Your task to perform on an android device: I previously used shoes from the U.S. Polo ASSN., but now I wish to search for TOMMY HILFIGER brand shoes on the NNNOW app.
Image 0: 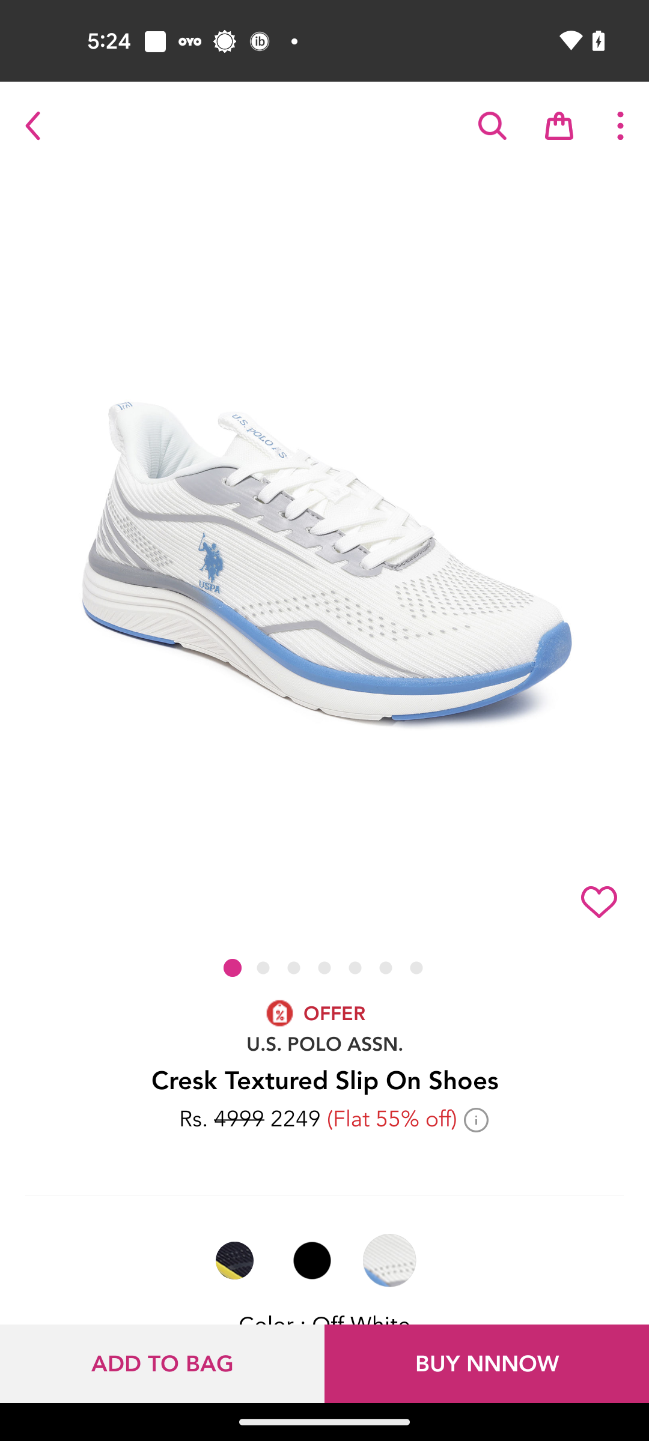
Go back to the previous page
Step 0: press back button
Image 1: 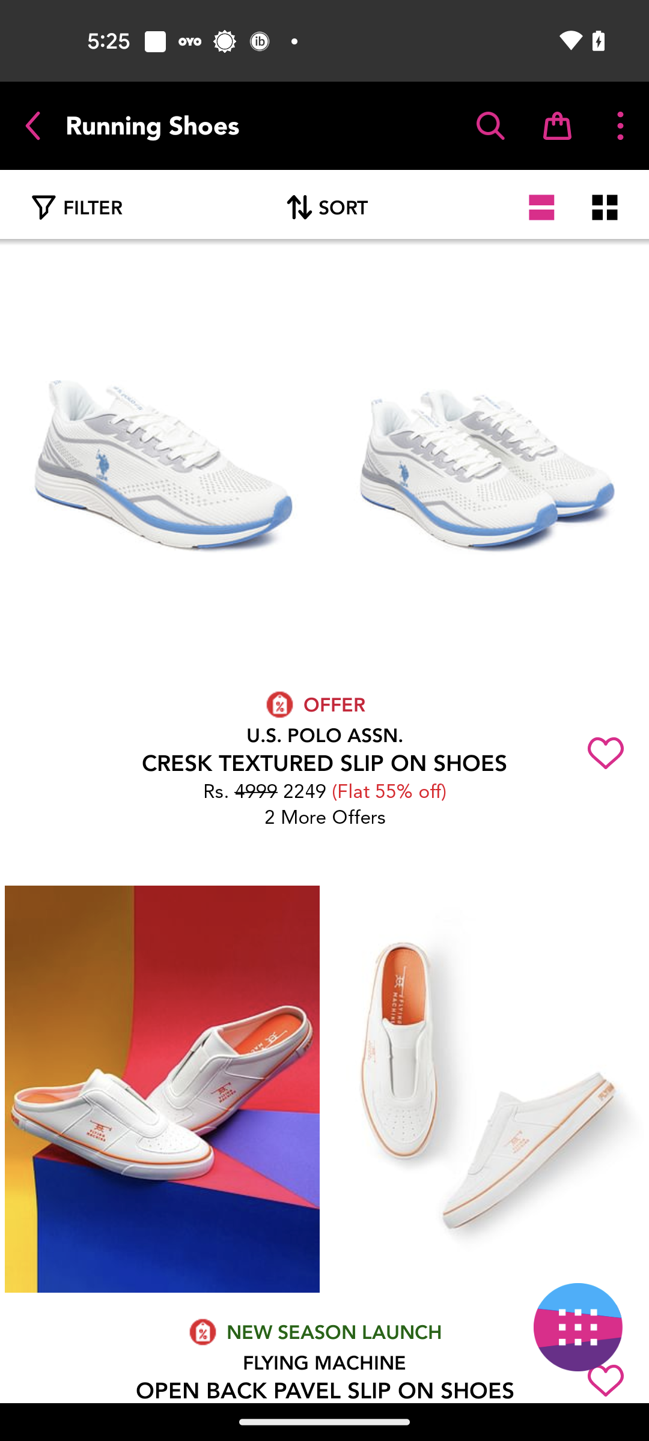
Click on the Filter icon
Step 1: click (74, 208)
Image 2: 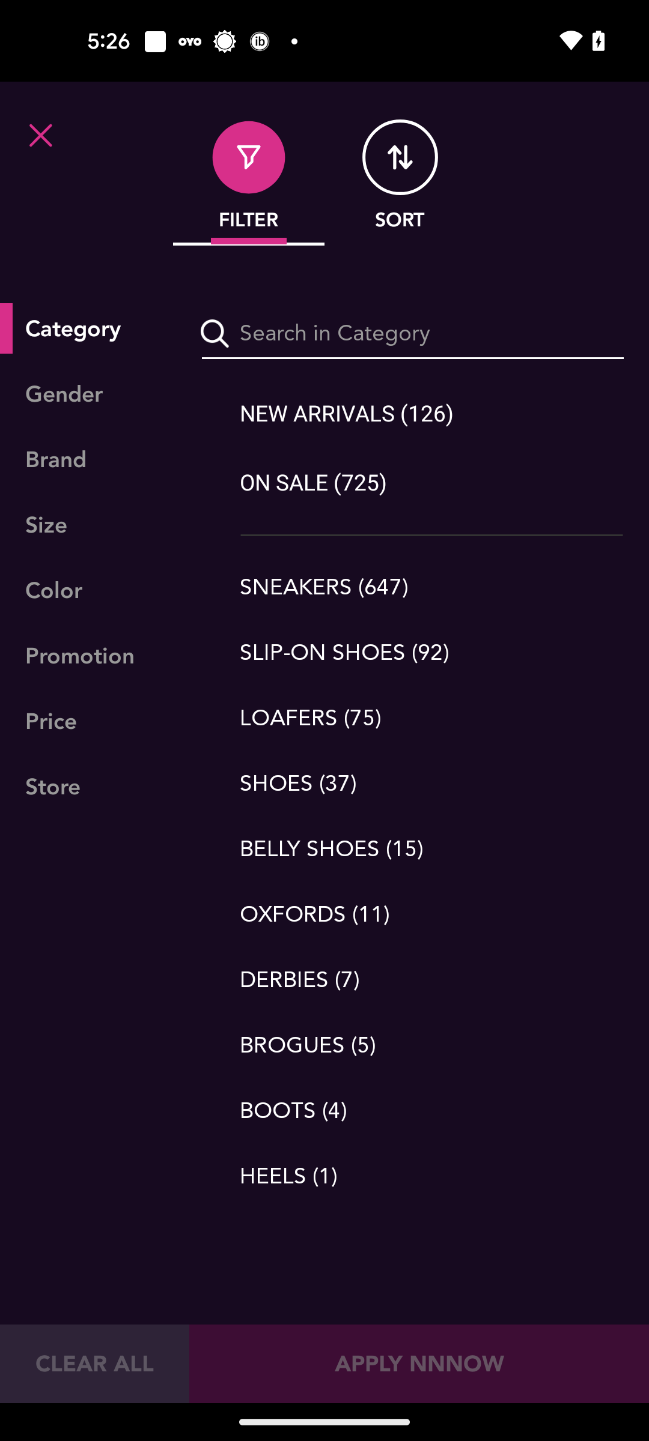
Go to the Brand filter
Step 2: click (88, 459)
Image 3: 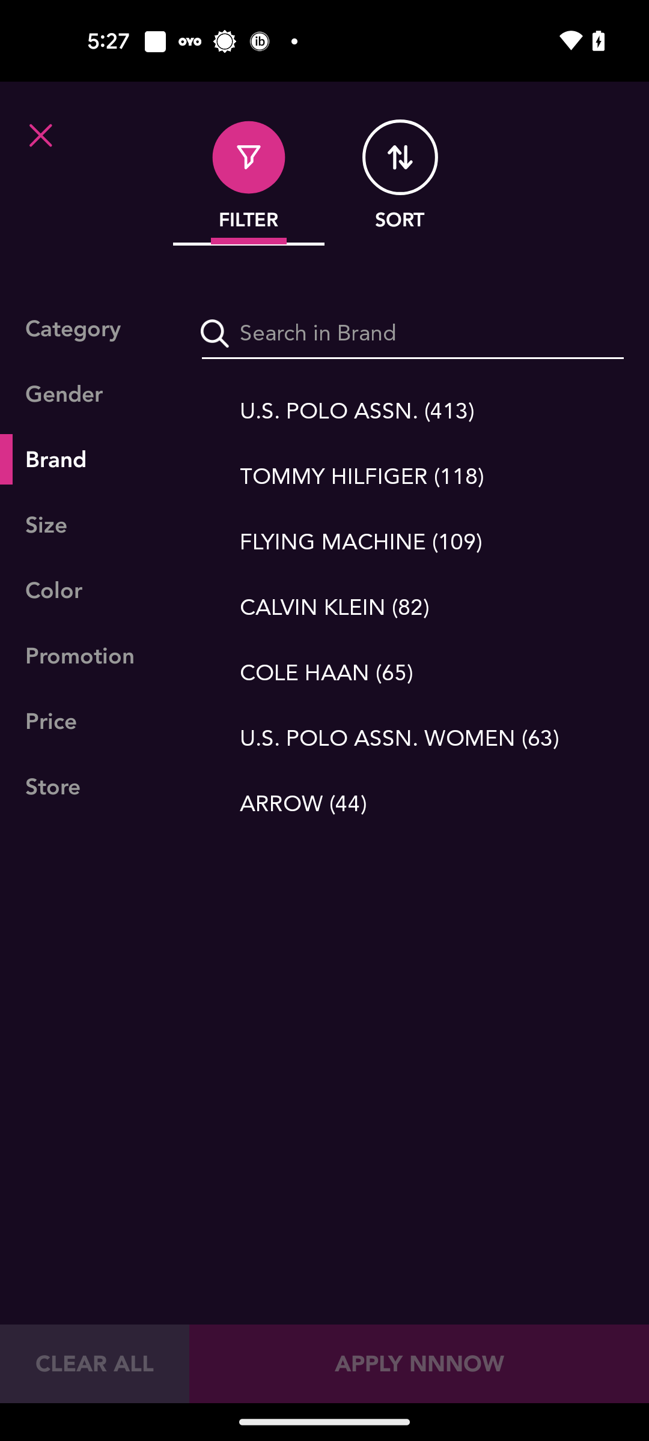
Select the TOMMY HILFIGER brand
Step 3: click (431, 476)
Image 4: 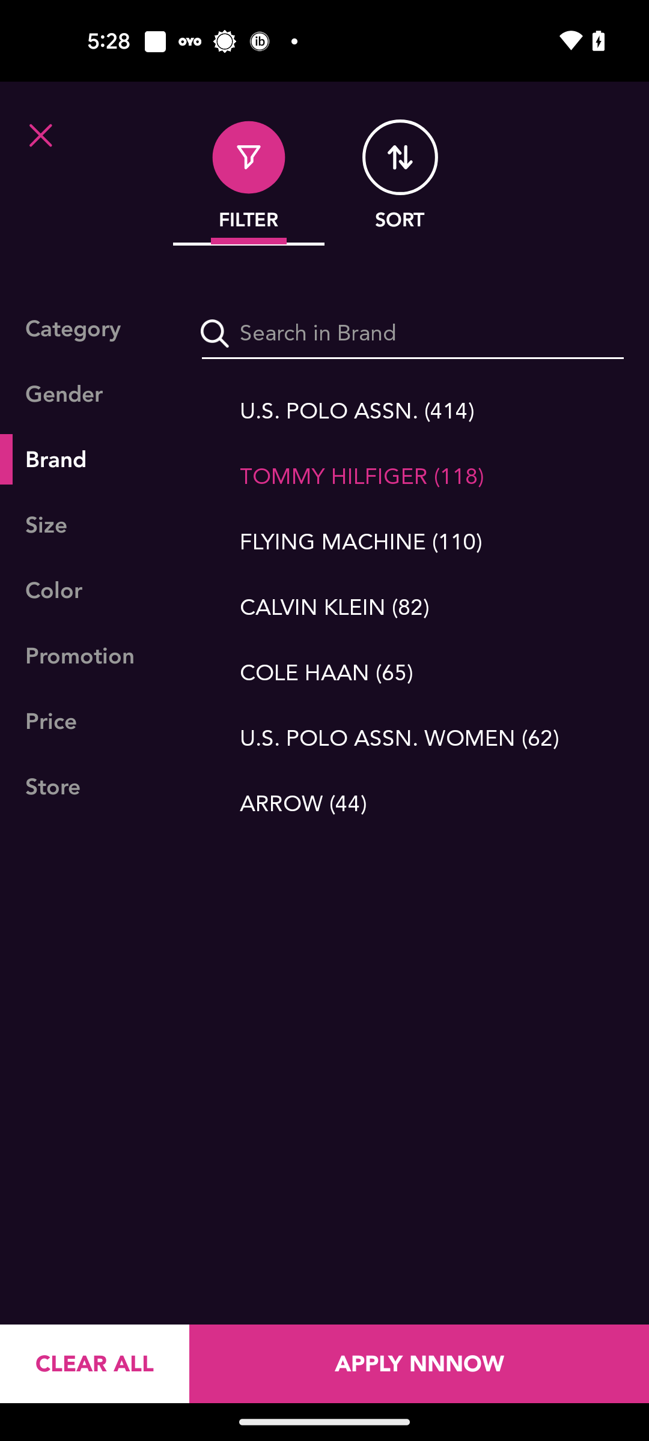
Click on the APPLY NNNOW button
Step 4: click (419, 1364)